Your task to perform on an android device: I want to view the details of Roasted Peeled Almonds.
Image 0: 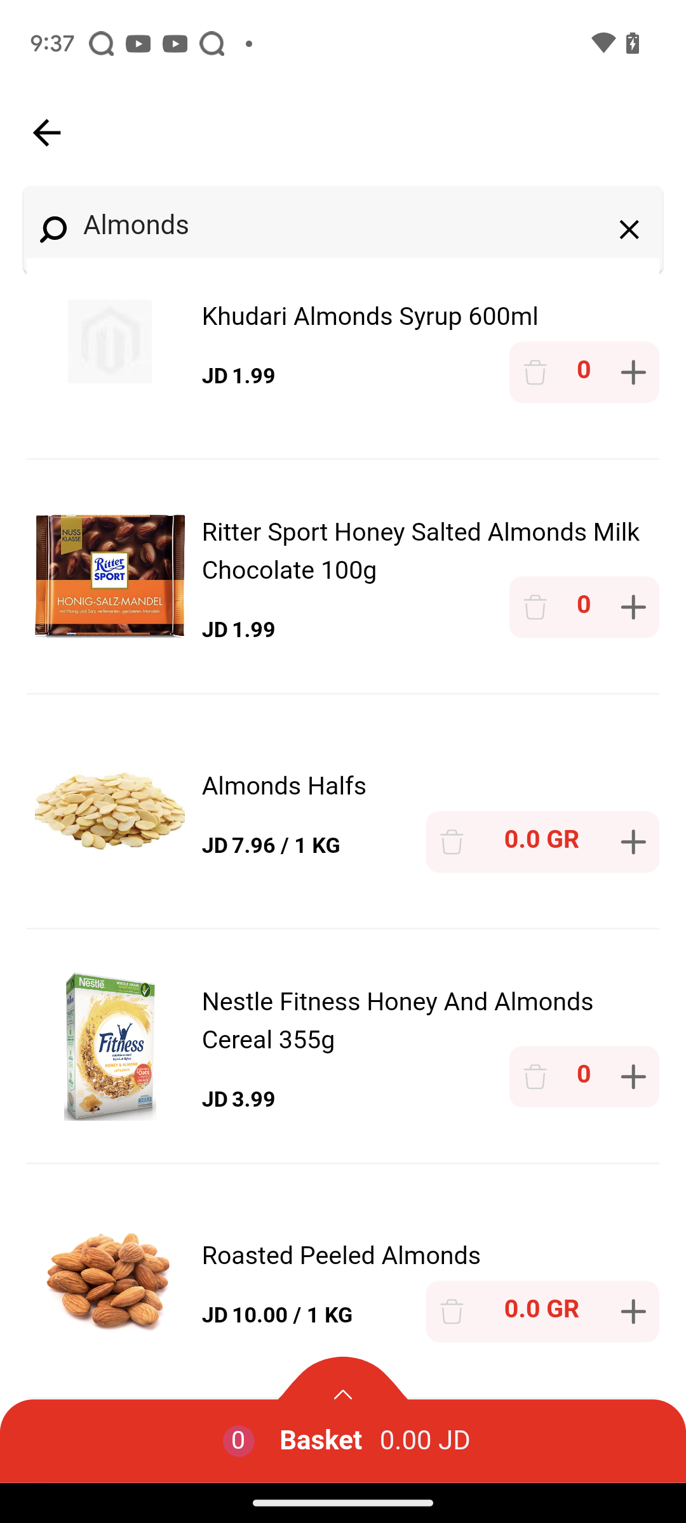
Click on the Roasted Peeled Almonds
Step 0: click (343, 1298)